Your task to perform on an android device: I want to track my garden progress to know how much plants grow in my garden, so track my garden progress in the LeafSnap app.
Image 0: 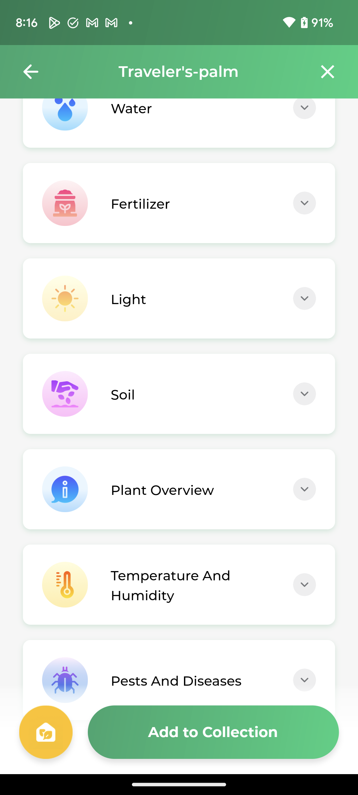
Go back to the previous page to view the progress of my plants.
Step 0: press back button
Image 1: 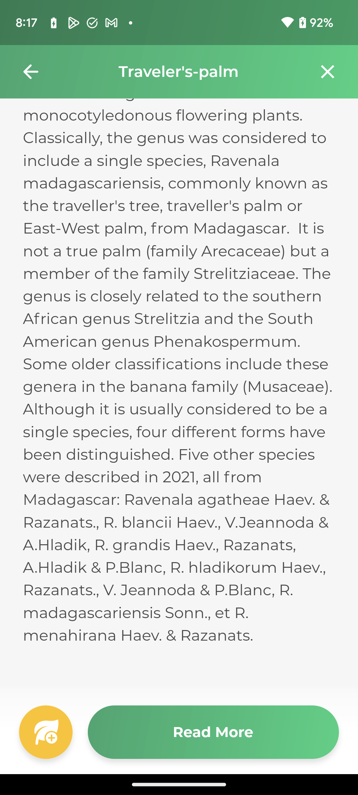
Go back to the previous page to view the progress of my plants.
Step 1: press back button
Image 2: 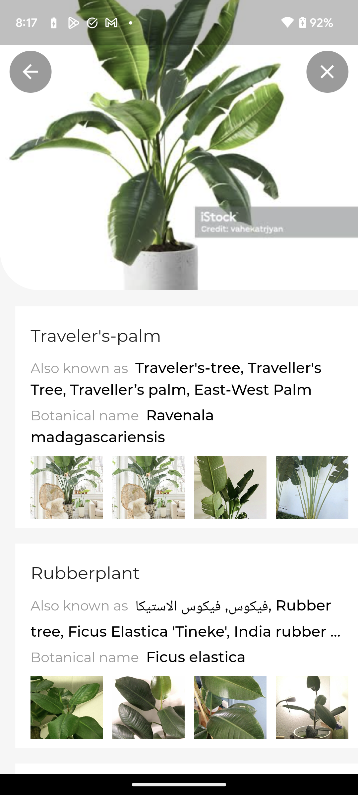
Go back to the previous page to view the progress of my plants.
Step 2: press back button
Image 3: 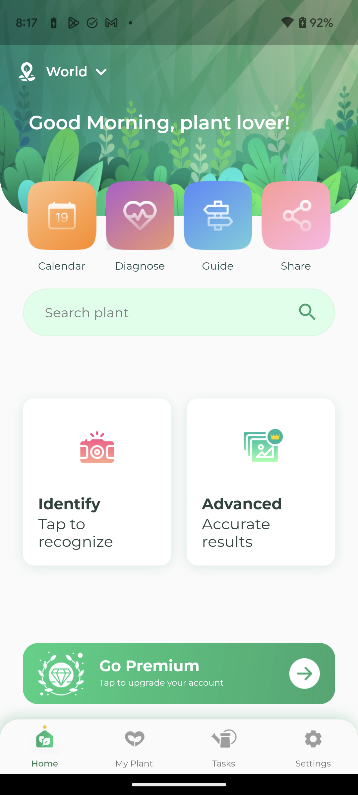
Click on the My Plant tab at the bottom of the screen to view the progress of my plants.
Step 3: click (134, 747)